Your task to perform on an android device: Rename the Dreams and Aspirations folder to your favorite music genre in the Google Drive app.
Image 0: 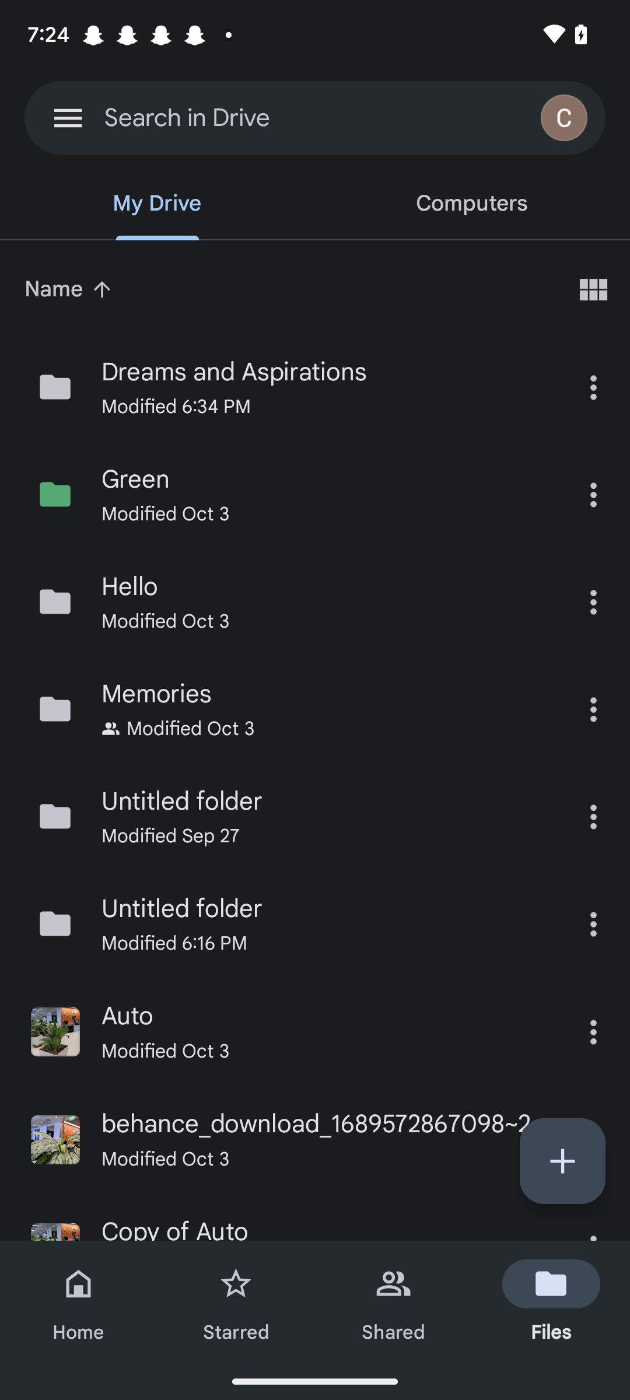
Click on the first ellipsis icon on the right side of the screen.
Step 0: click (593, 387)
Image 1: 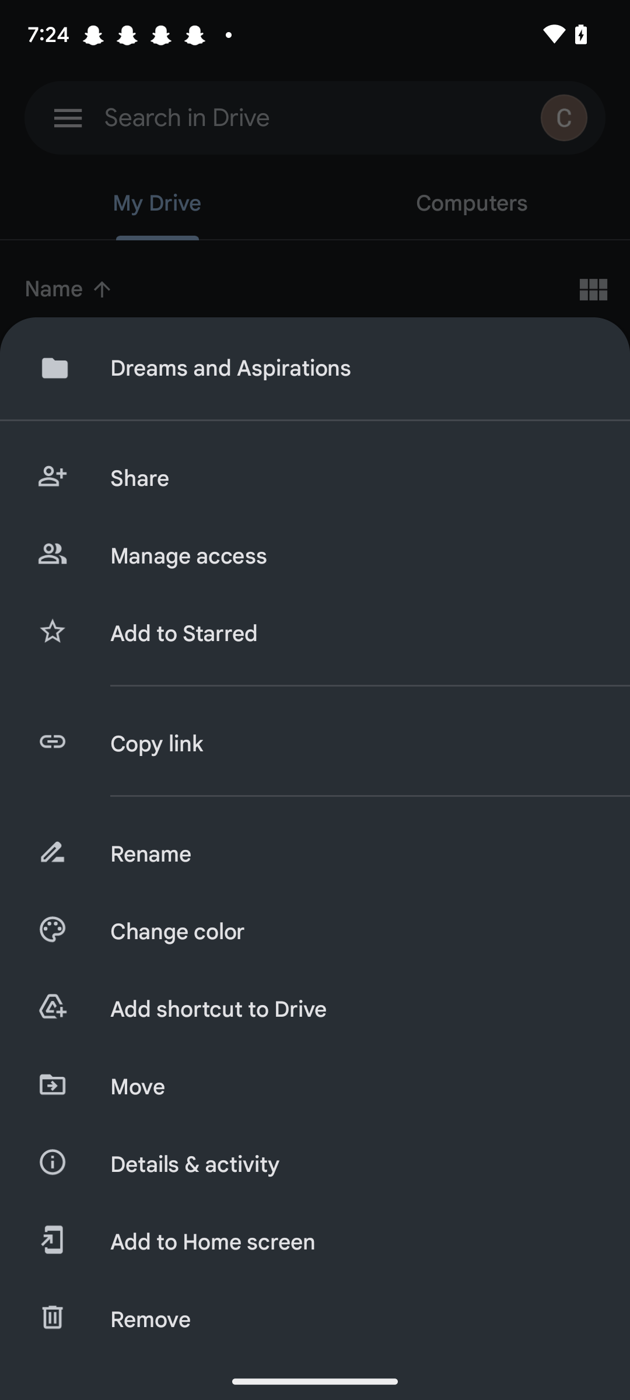
Click on Rename in the middle of the screen.
Step 1: click (351, 854)
Image 2: 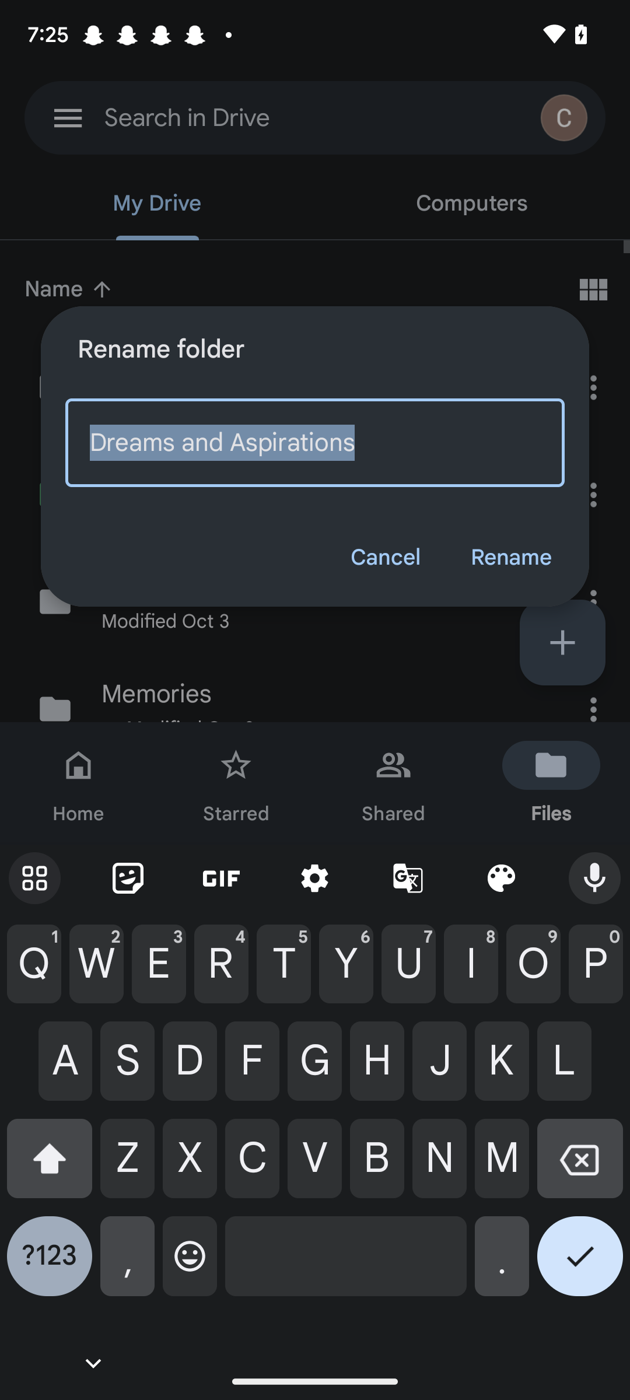
Click on the cancel option on the right side of the screen.
Step 2: click (580, 1167)
Image 3: 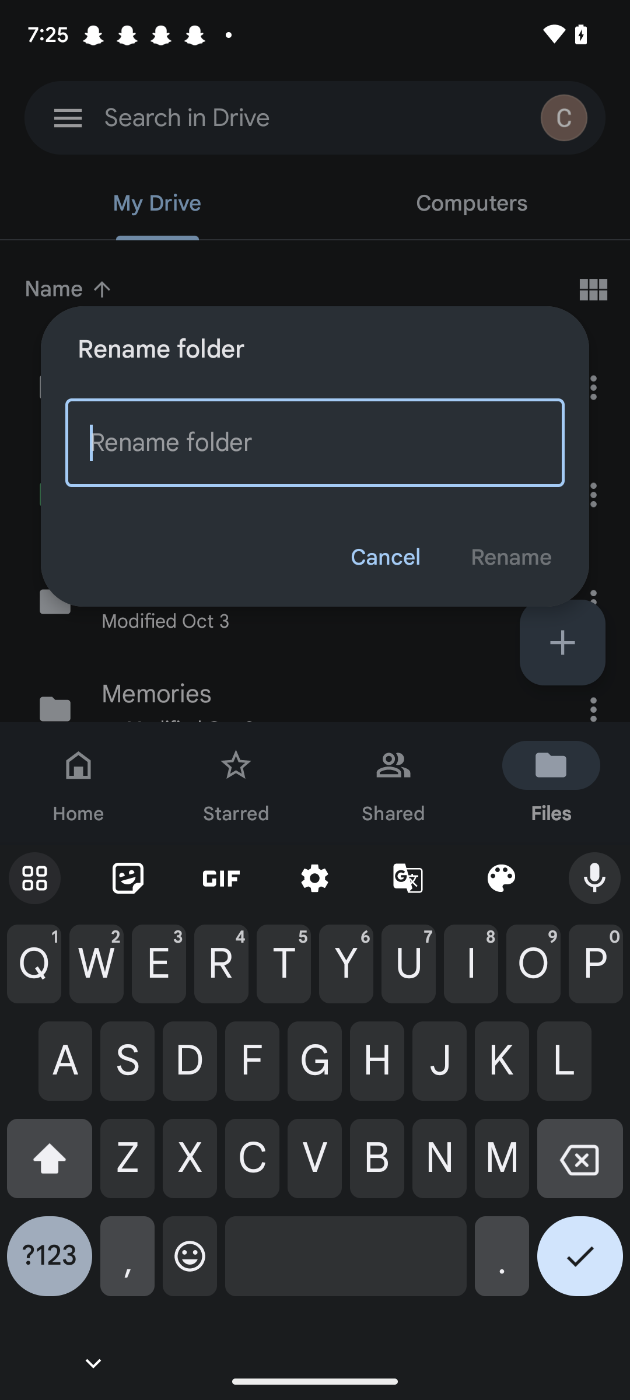
Type favorite music genre in the text field.
Step 3: type "favorite music genre"